Your task to perform on an android device: Get directions to an attraction on the Foursquare app.
Image 0: 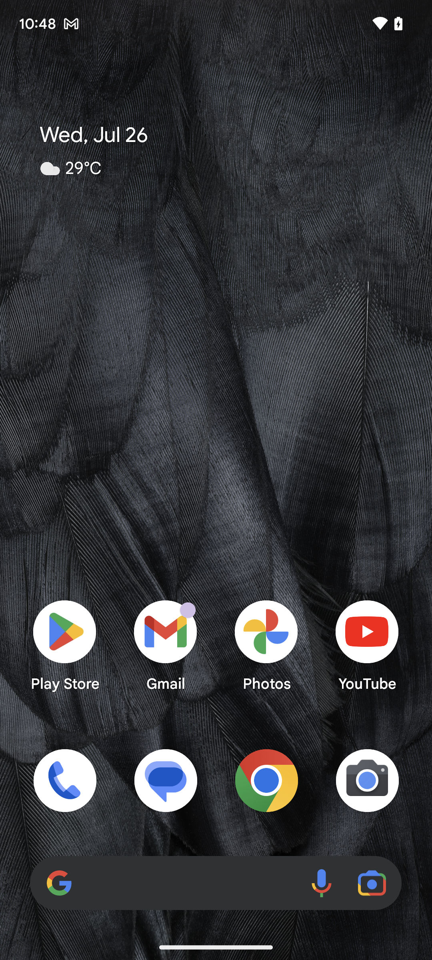
open the Foursquare app.
Step 0: open app "Foursquare"
Image 1: 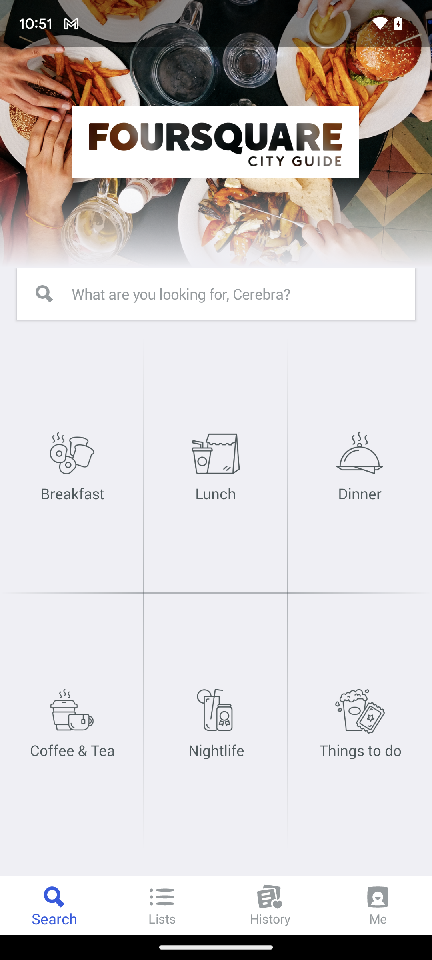
Tap on the nightlife present on screen.
Step 1: click (236, 724)
Image 2: 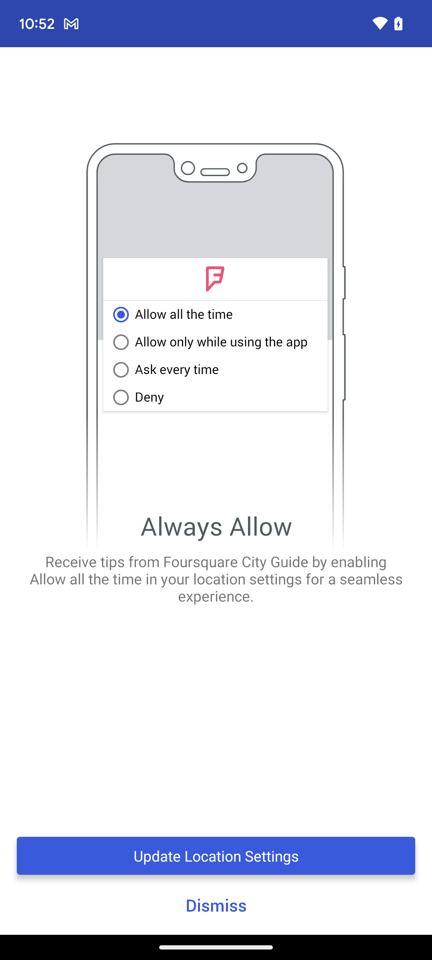
Tap on the nightlife present on screen.
Step 2: wait
Image 3: 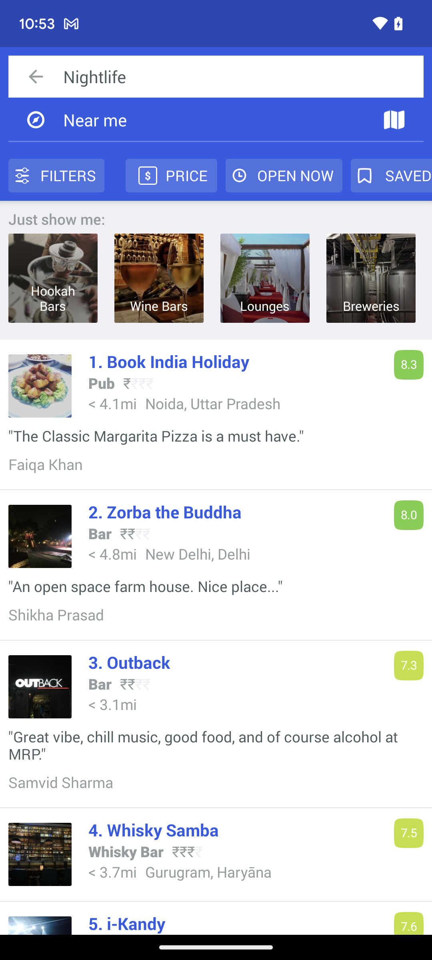
Tap on the second option that is present on screen.
Step 3: click (237, 512)
Image 4: 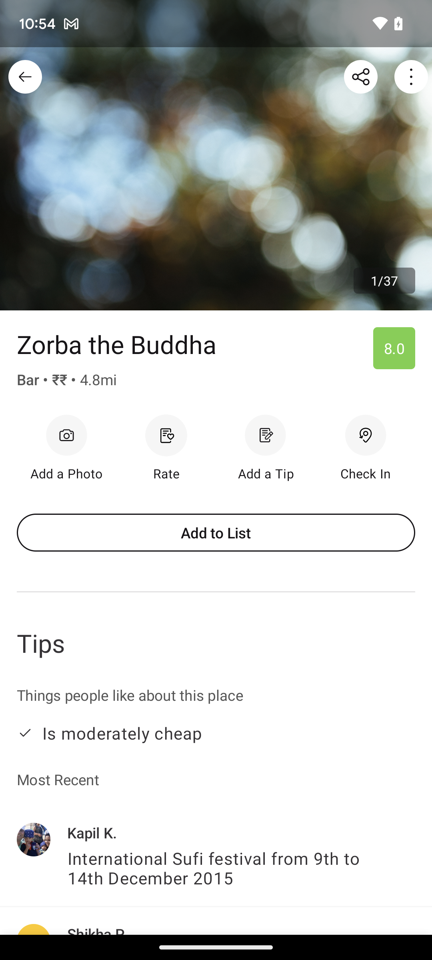
Scroll up to view directions.
Step 4: scroll down
Image 5: 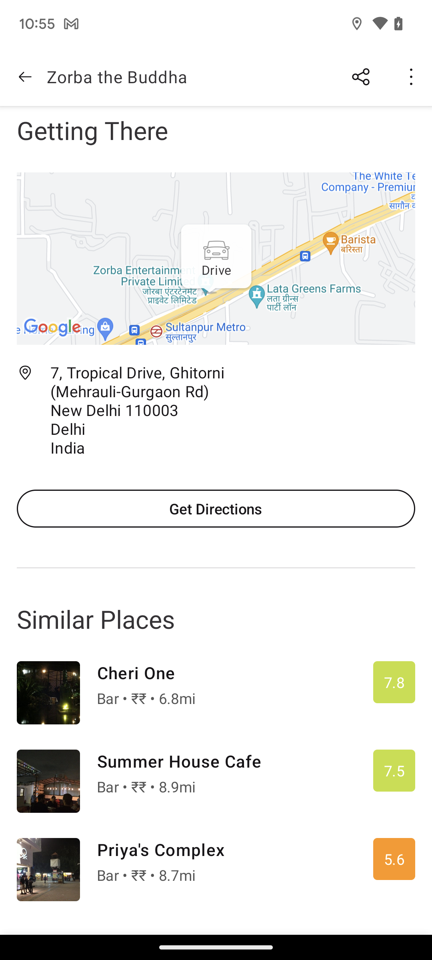
Tap on Get Direction present on screen.
Step 5: click (216, 508)